Your task to perform on an android device: I want to check the walking distance to the destination
Image 0: 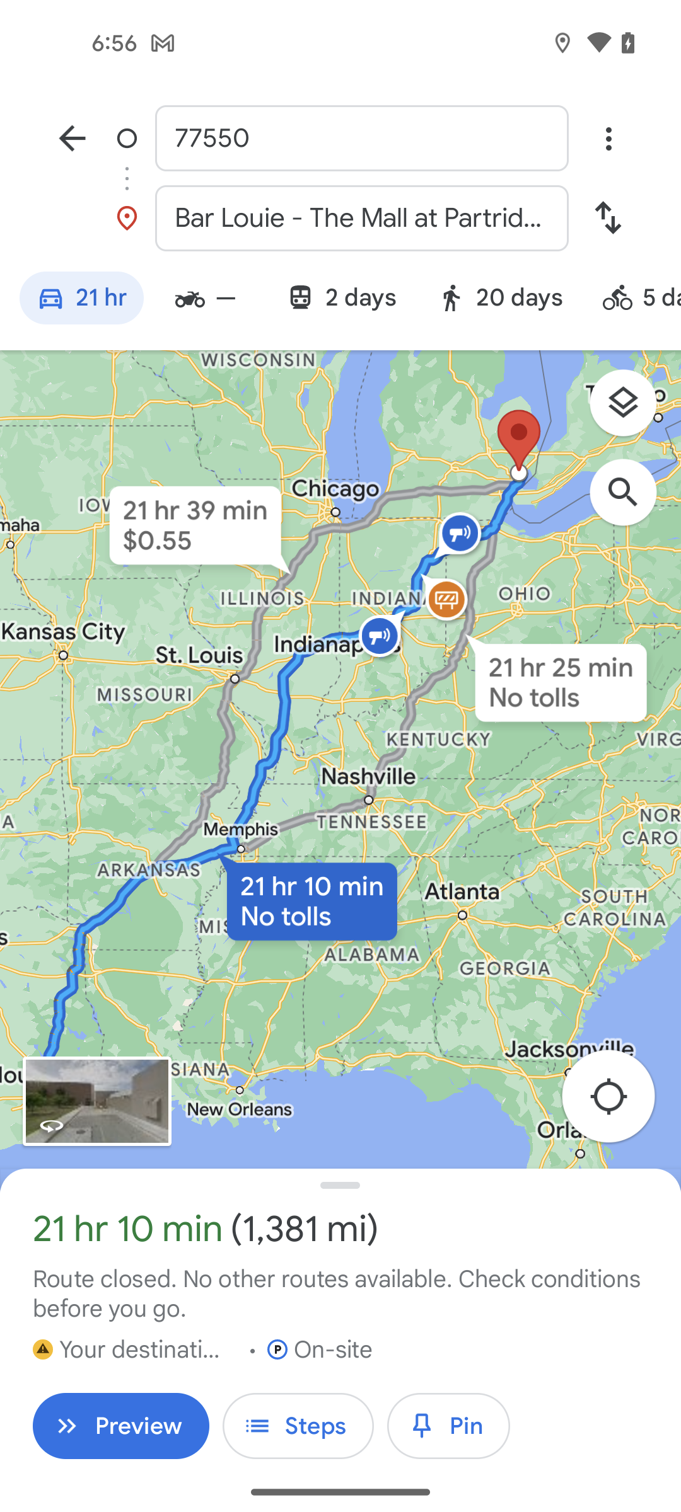
click on the walking icon
Step 0: click (520, 297)